Your task to perform on an android device: View the Standard Bus's specifications on the Bookaway app.
Image 0: 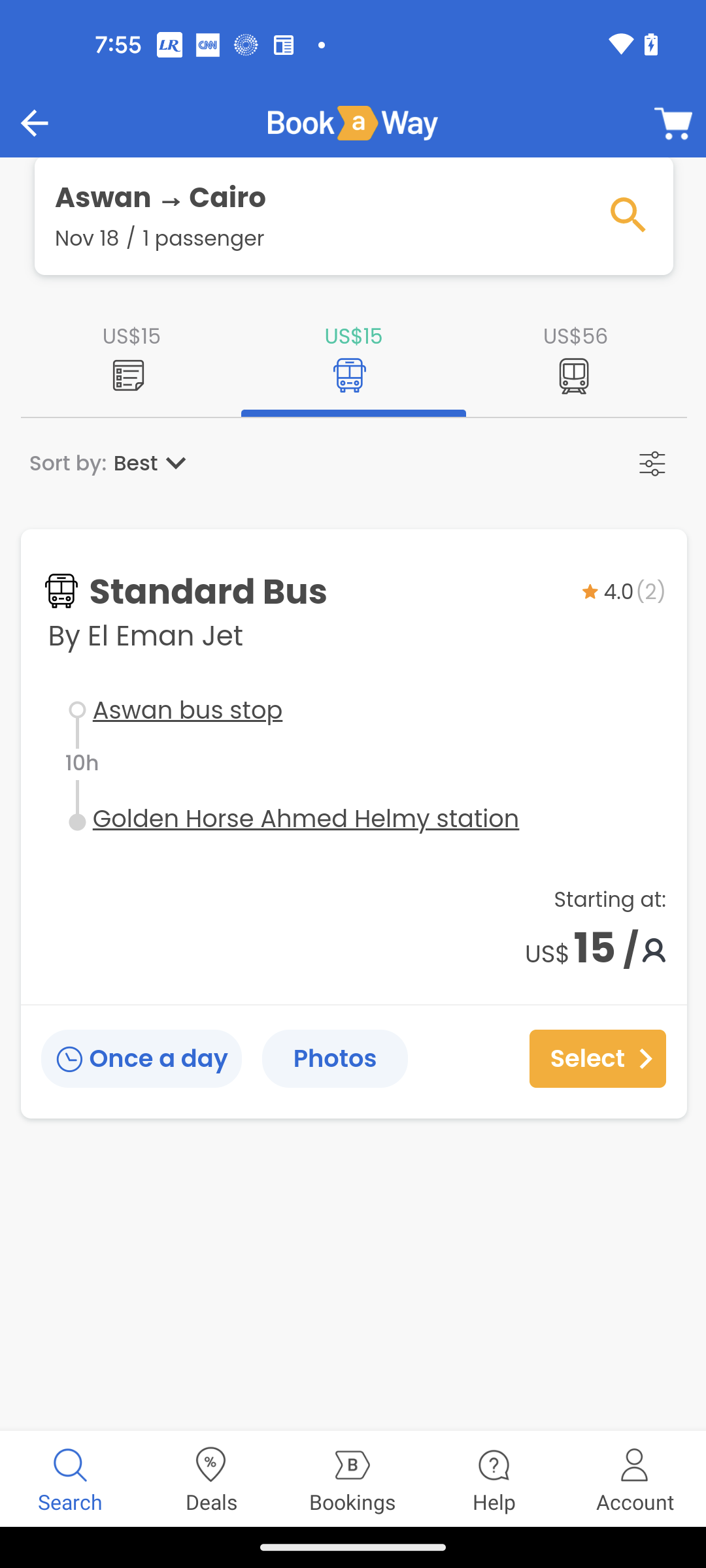
Open the Standard Bus
Step 0: click (207, 594)
Image 1: 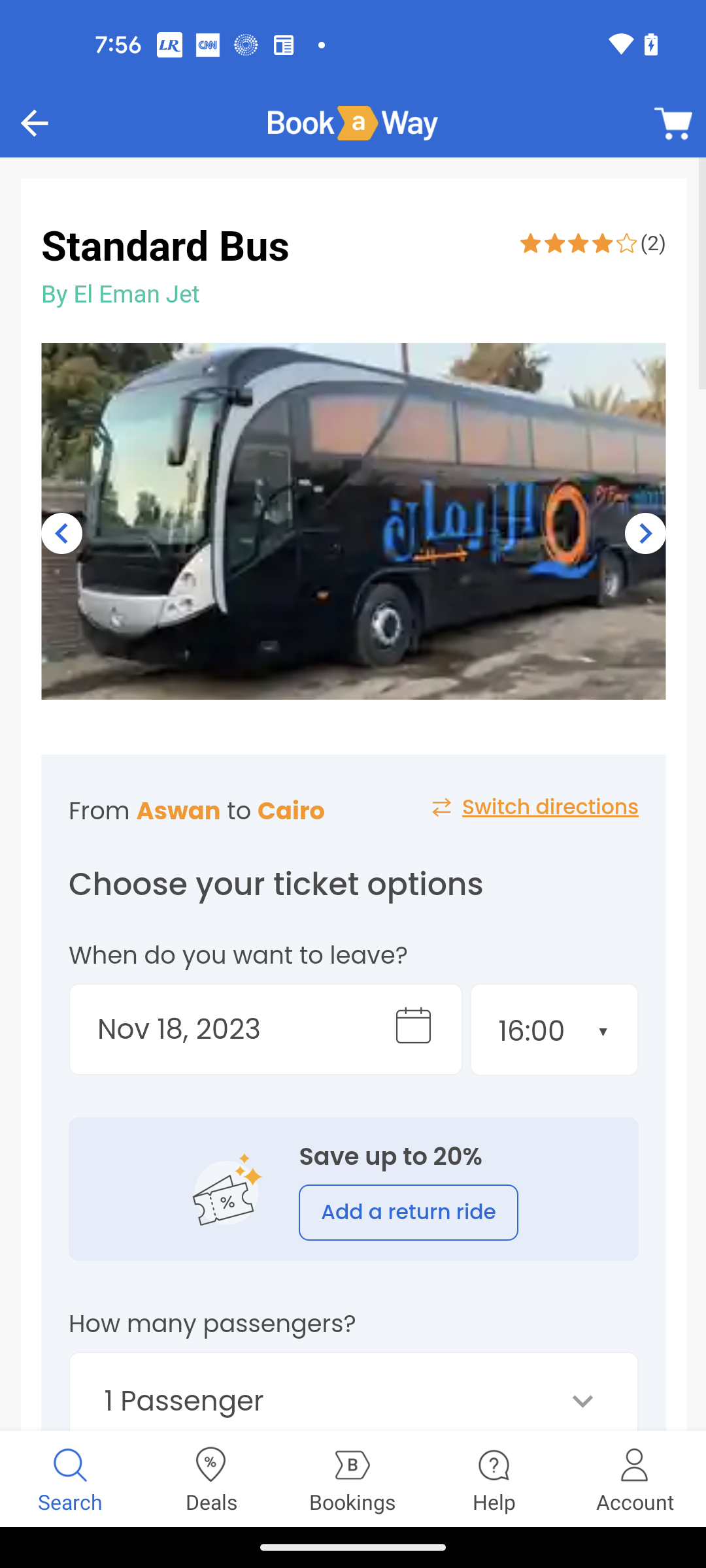
Swipe up to view more details
Step 1: scroll down